Your task to perform on an android device: In the Reminder app, view all the reminders.
Image 0: 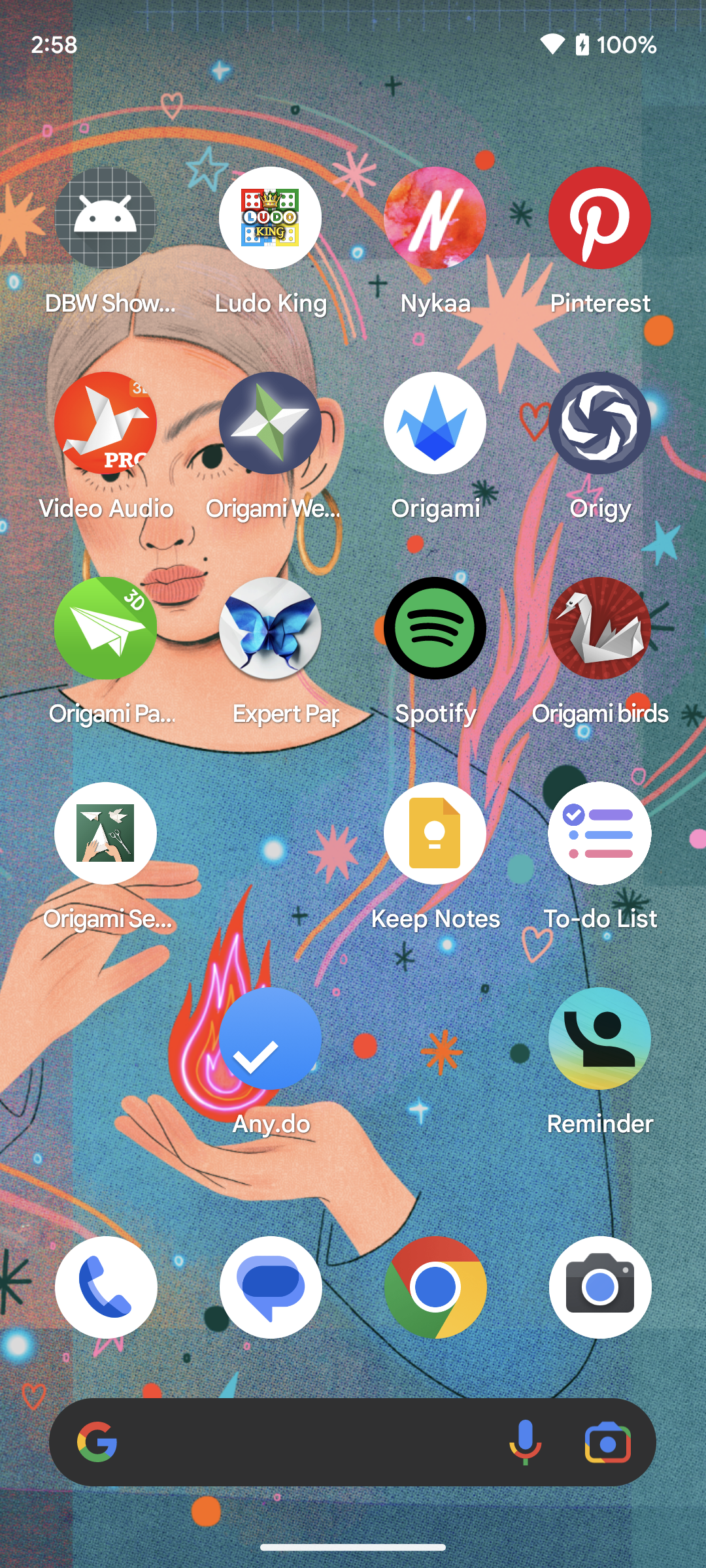
Open the reminder app.
Step 0: open app "Reminder"